Your task to perform on an android device: Open the Adidas app and search cycle Bib thighs 
Image 0: 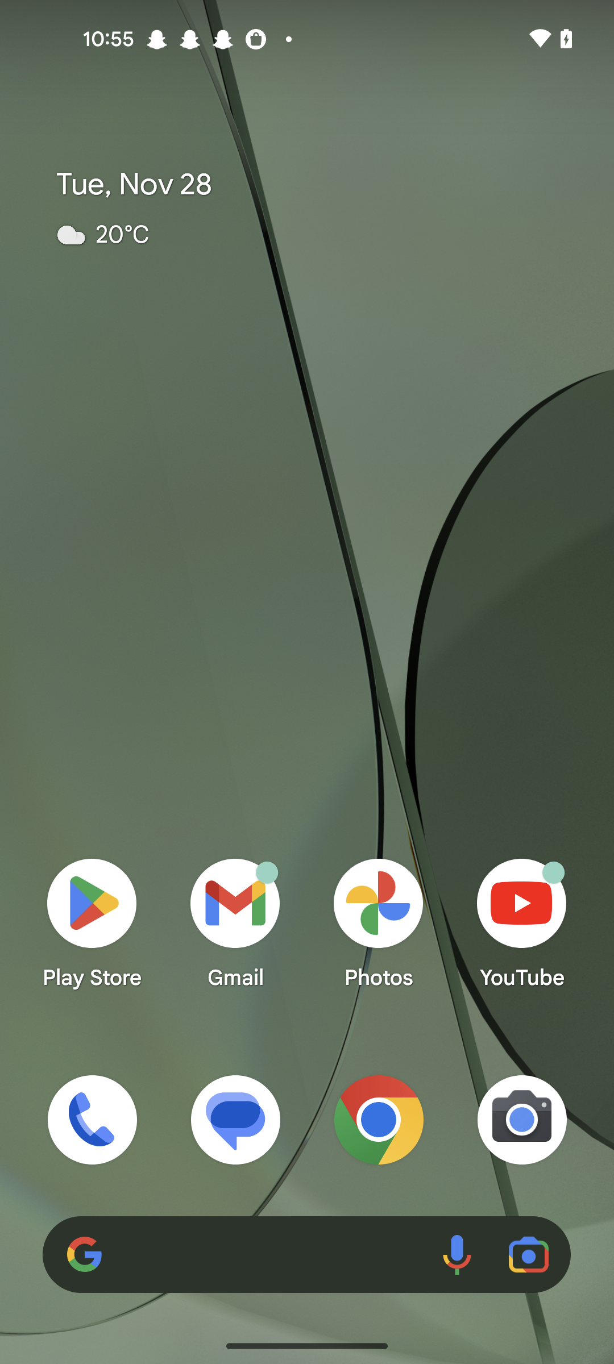
Open the Adidas app
Step 0: open app "adidas"
Image 1: 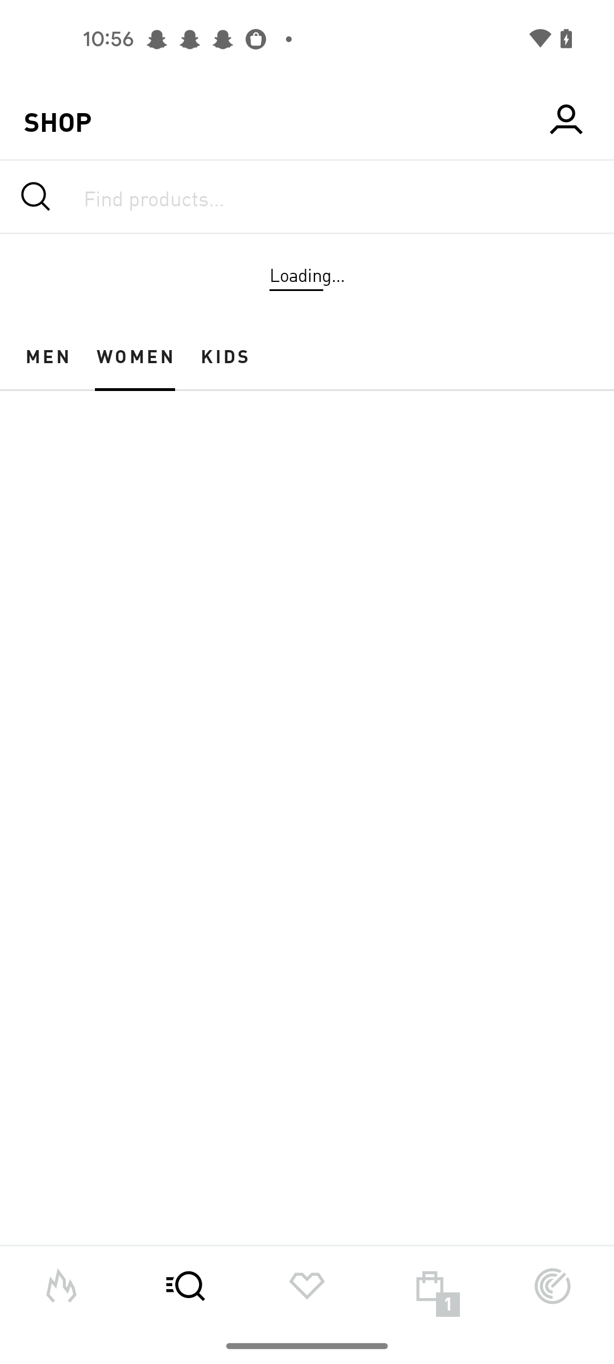
Open the Adidas app
Step 1: wait
Image 2: 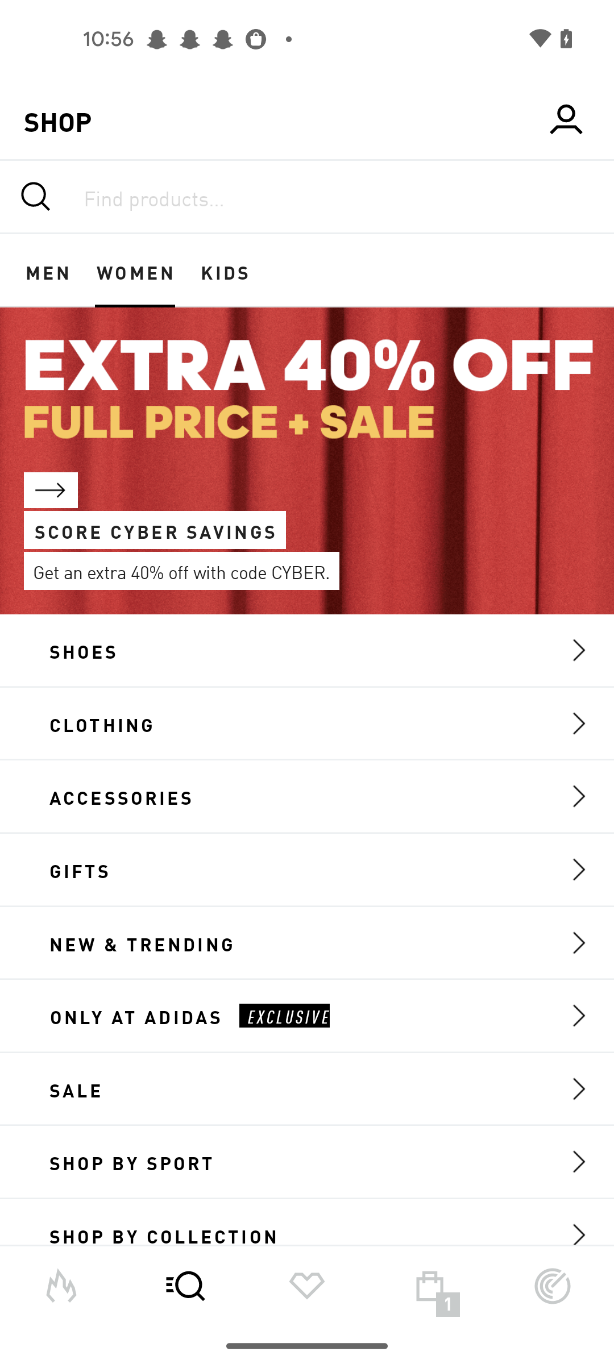
Click on the search icon
Step 2: click (307, 196)
Image 3: 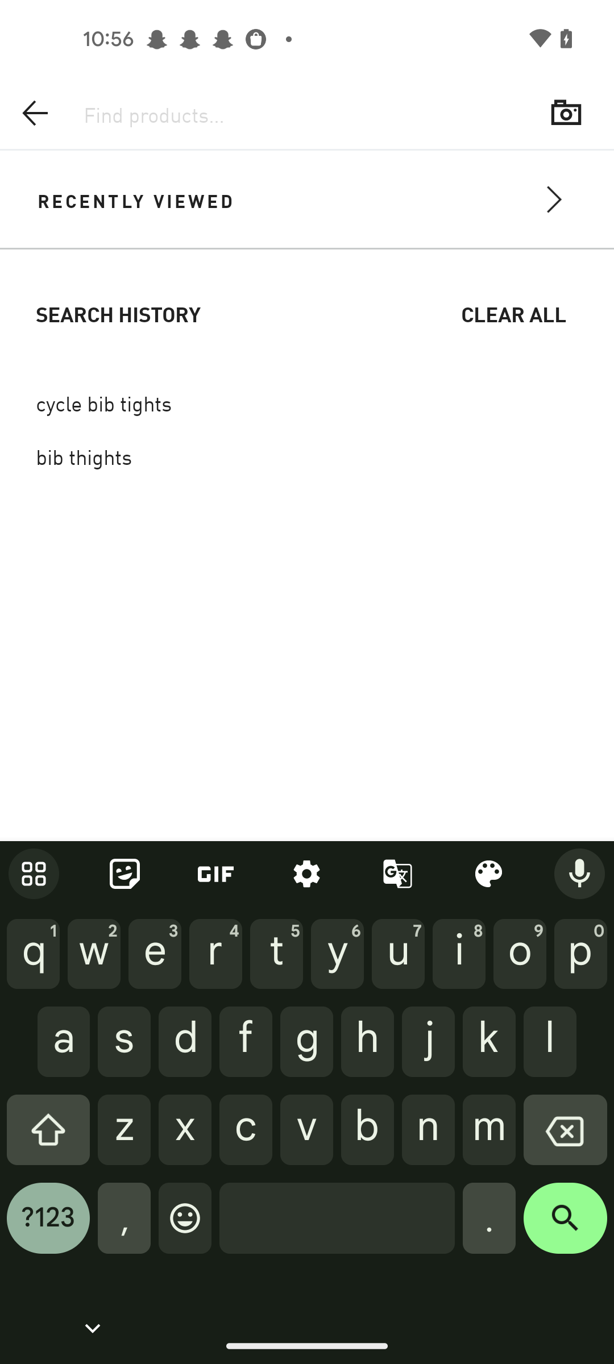
Enter a product as cycle Bib thighs
Step 3: type "cycle Bib thighs"
Image 4: 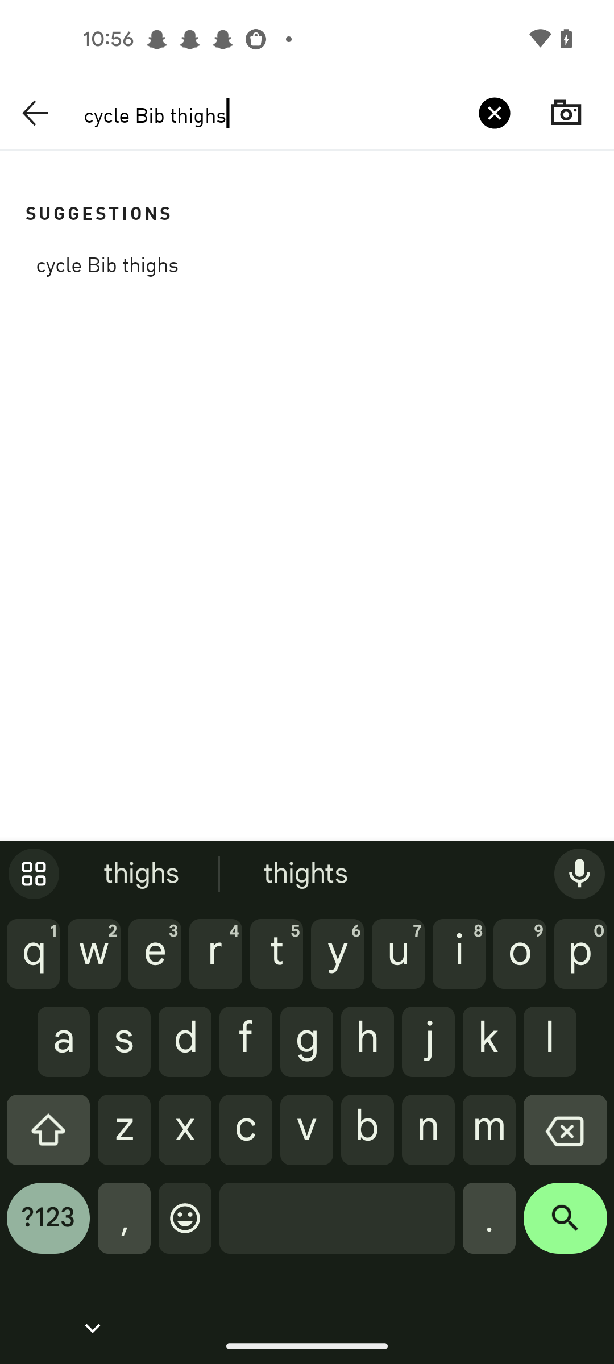
Click on the search icon
Step 4: click (565, 1226)
Image 5: 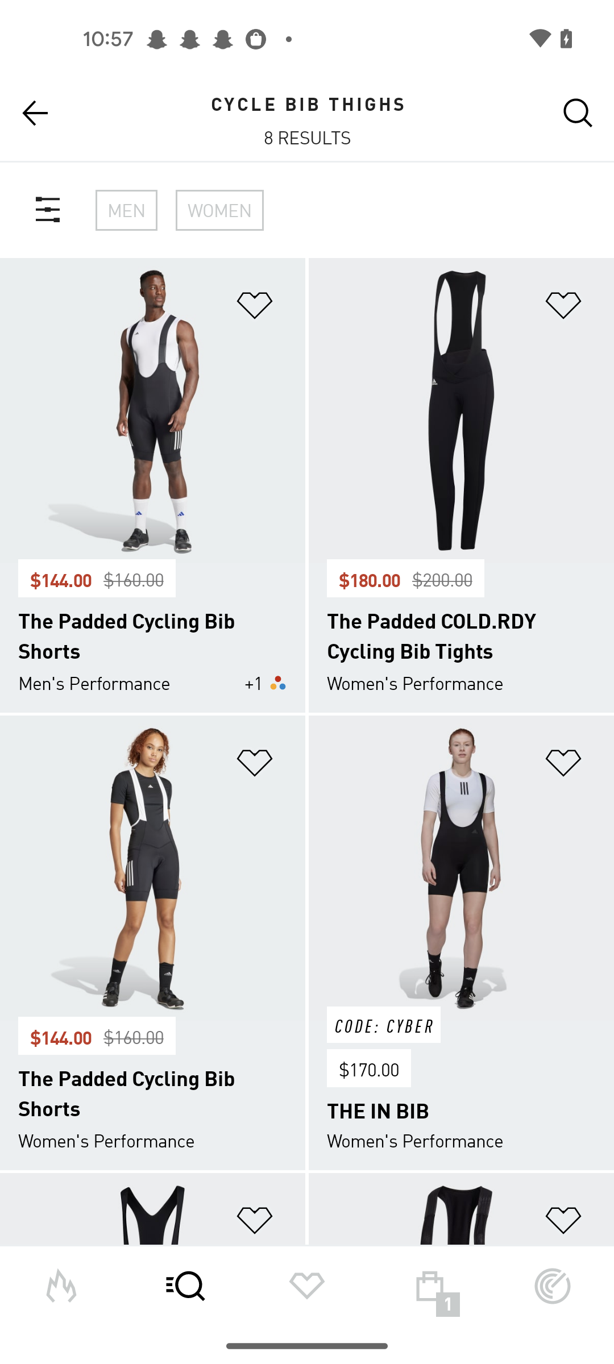
Click on the search icon
Step 5: wait